Your task to perform on an android device: I need to view all my reminders so that I can keep myself updated and complete all the tasks by the end of this week.
Image 0: 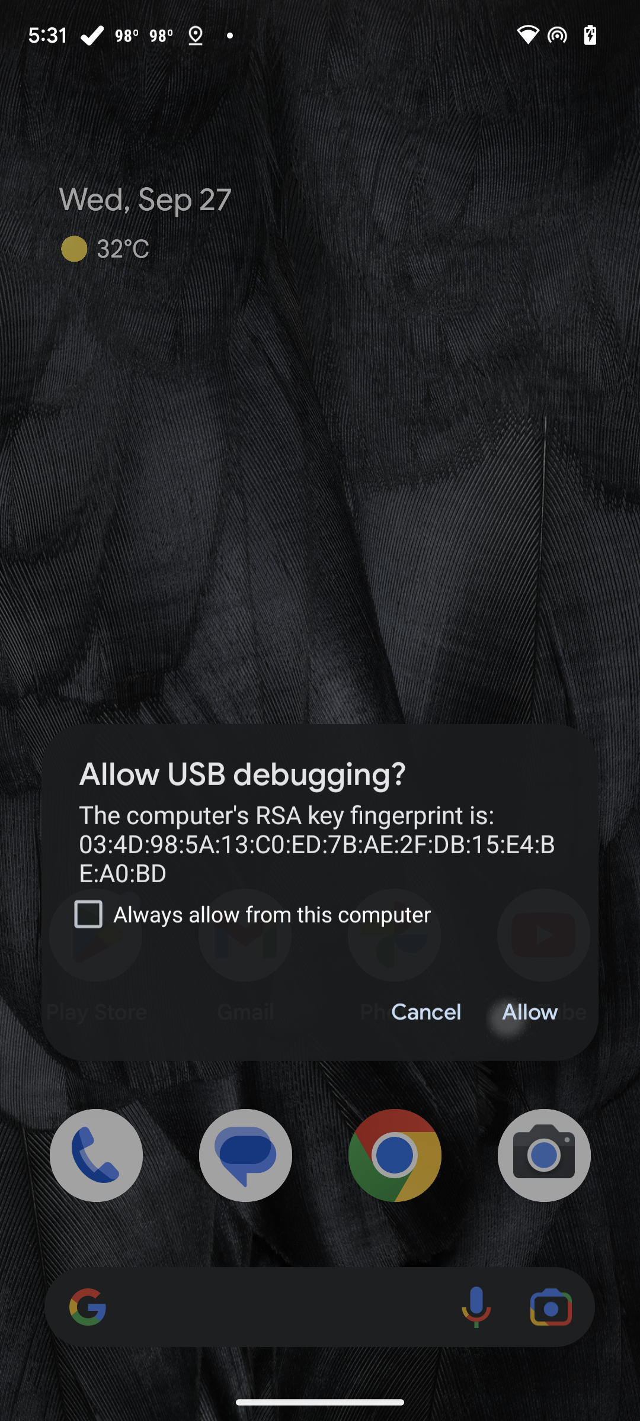
Open app.
Step 0: open app "To Do Reminder"